Your task to perform on an android device: In the Plantum app, I want to get the care tips of Peace lily Plant.
Image 0: 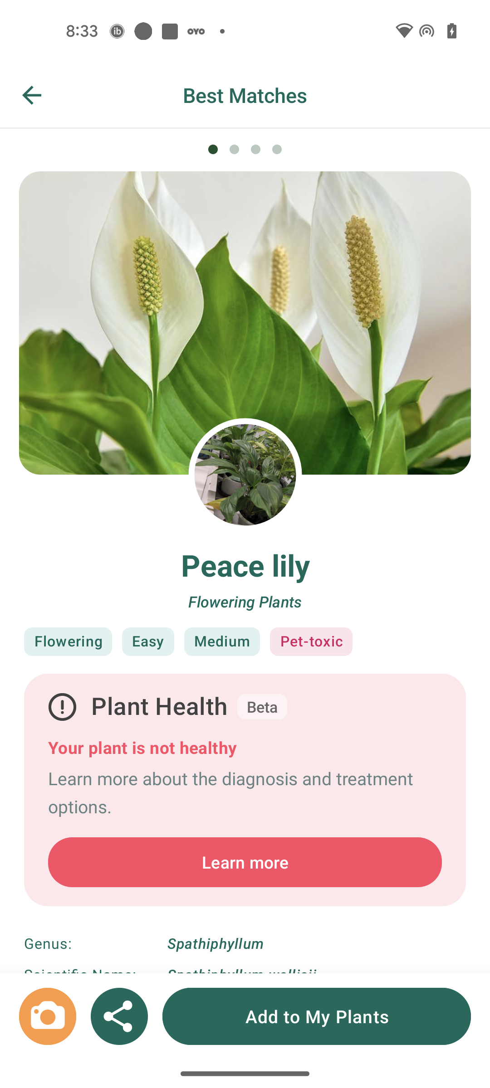
Swipe up to view care tips
Step 0: scroll down
Image 1: 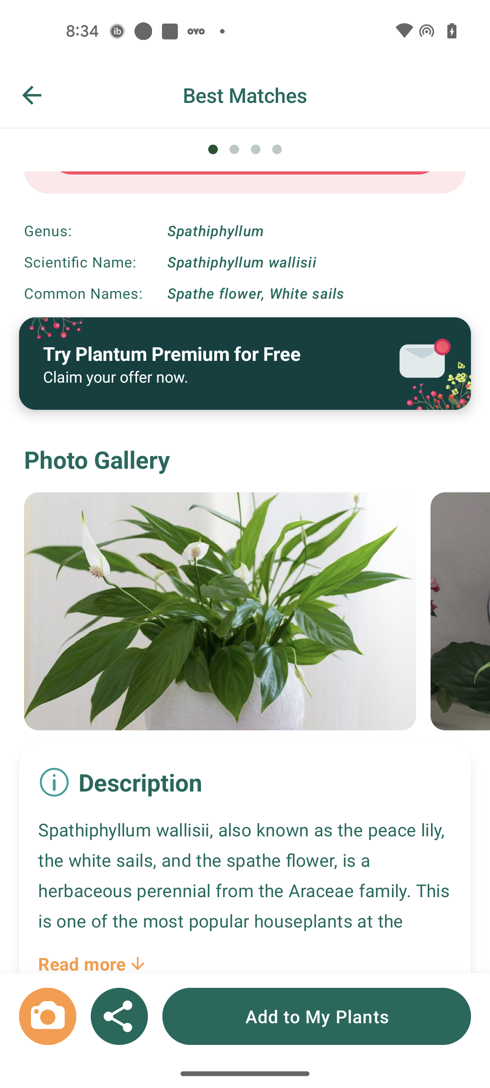
Swipe up to view care tips
Step 1: scroll down
Image 2: 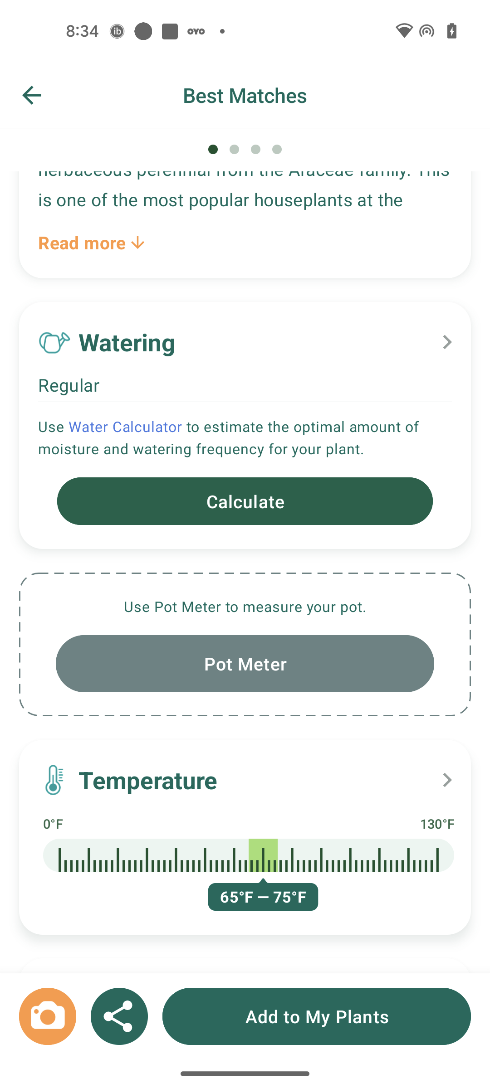
Swipe up to view care tips
Step 2: scroll down
Image 3: 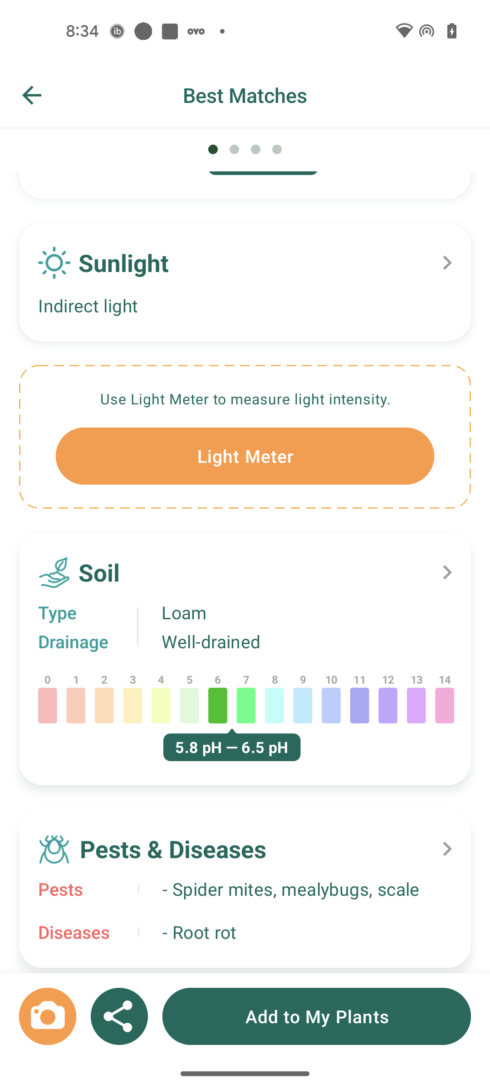
Swipe up to view care tips
Step 3: scroll down
Image 4: 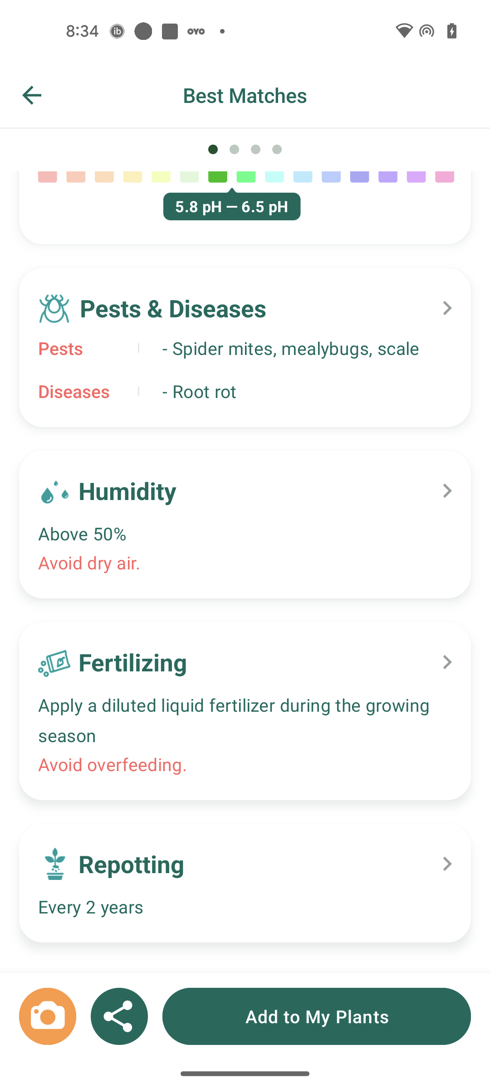
Swipe up to view care tips
Step 4: scroll down